Your task to perform on an android device: I am planning to plant a "Rosemary" plant in my garden, so on the PlantApp, help me look for gardening tips such as watering, seeding, and sunlight etc for rosemary plant.
Image 0: 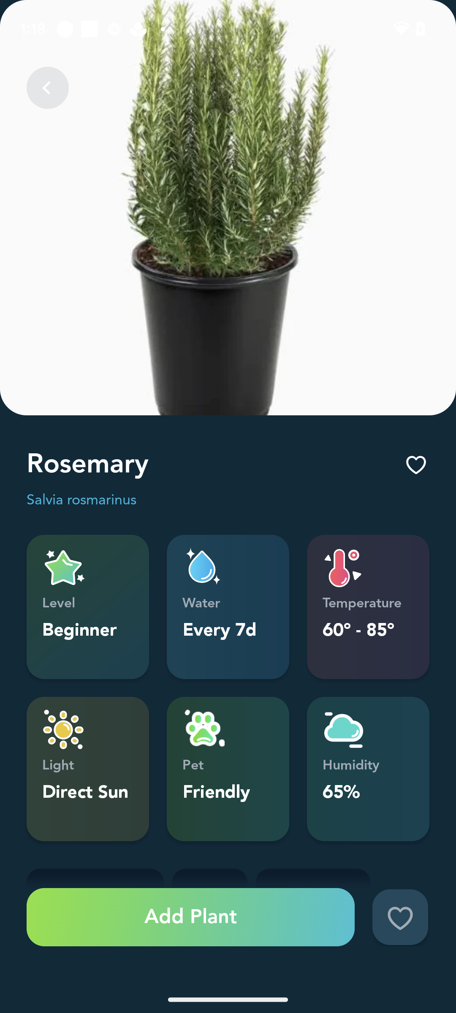
Scroll up
Step 0: scroll down
Image 1: 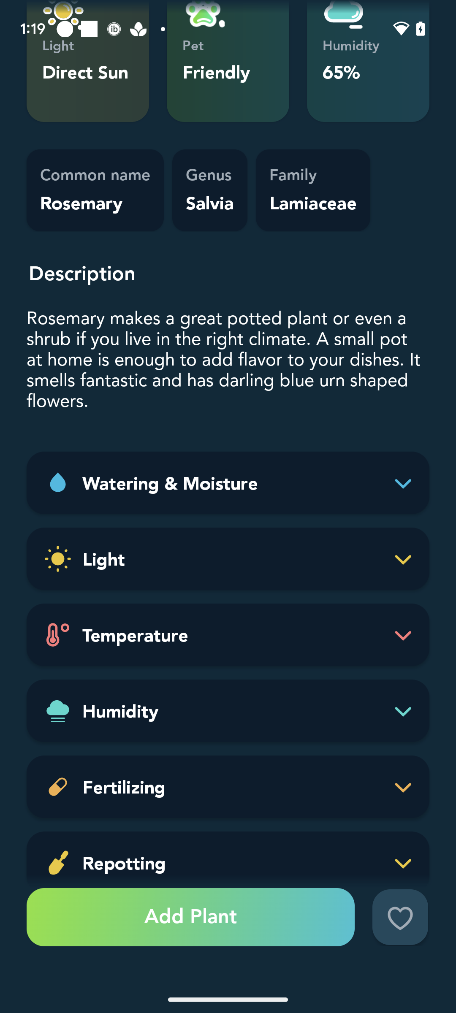
Click on the tab "Watering & moisture".
Step 1: click (232, 483)
Image 2: 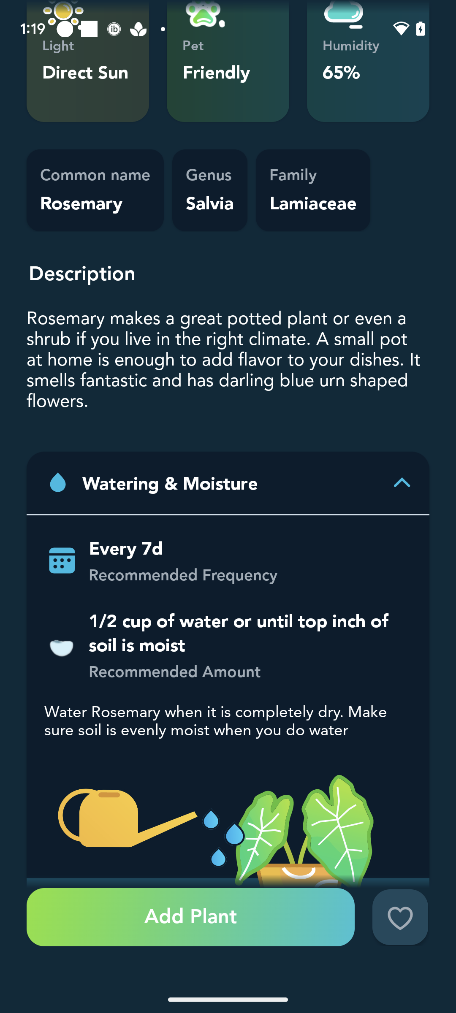
Scroll up
Step 2: scroll down
Image 3: 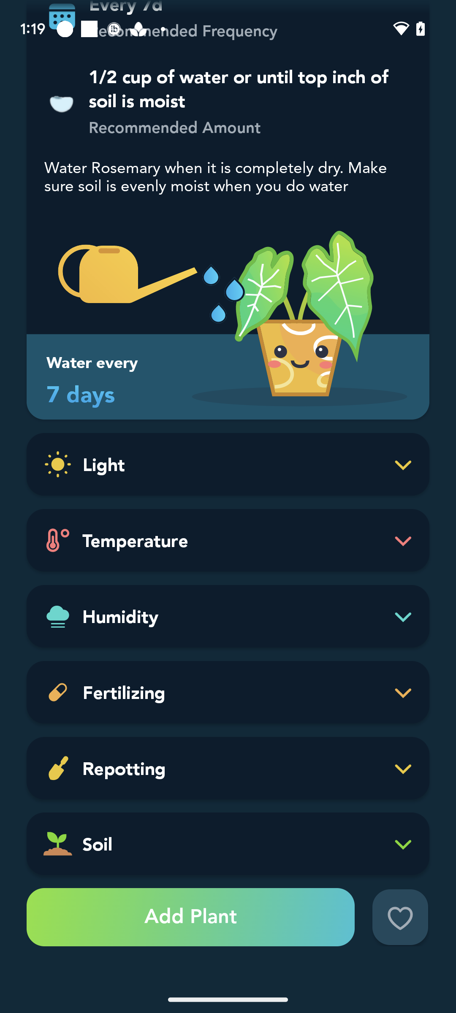
Click on the tab " Light".
Step 3: click (232, 464)
Image 4: 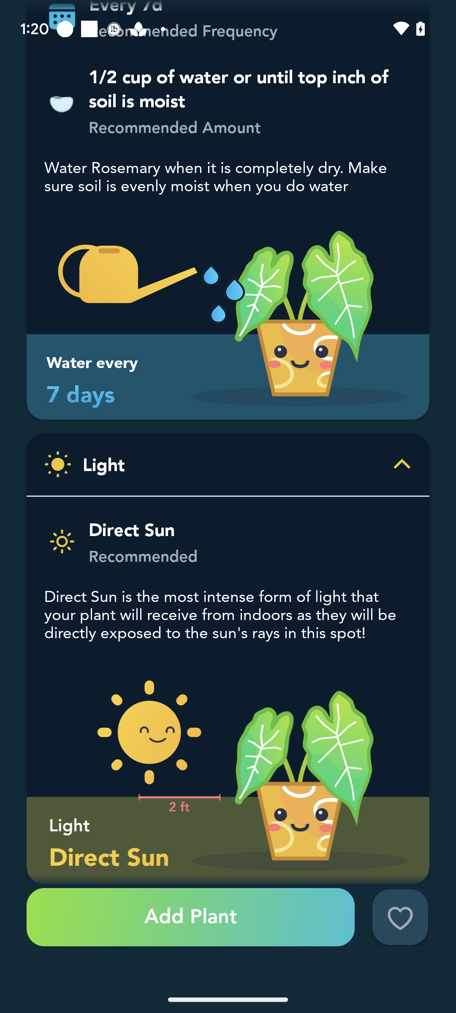
scroll up
Step 4: scroll down
Image 5: 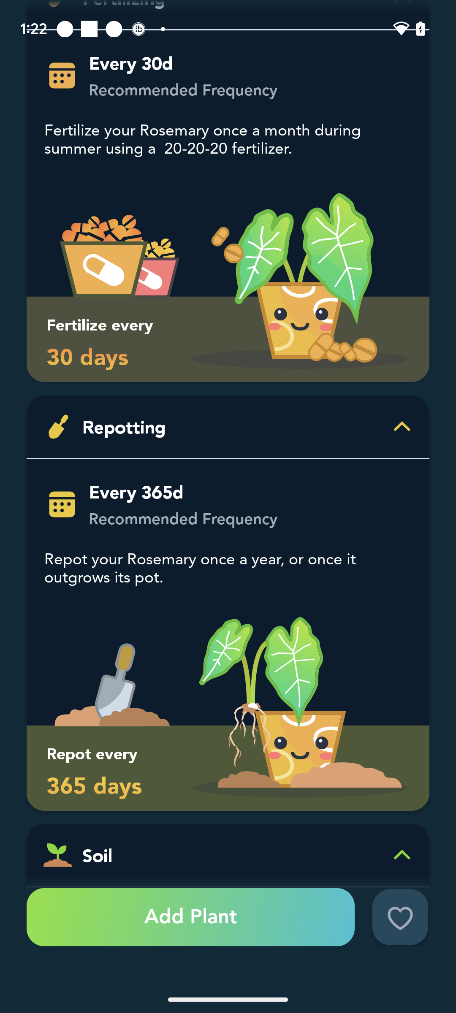
scroll up
Step 5: scroll down
Image 6: 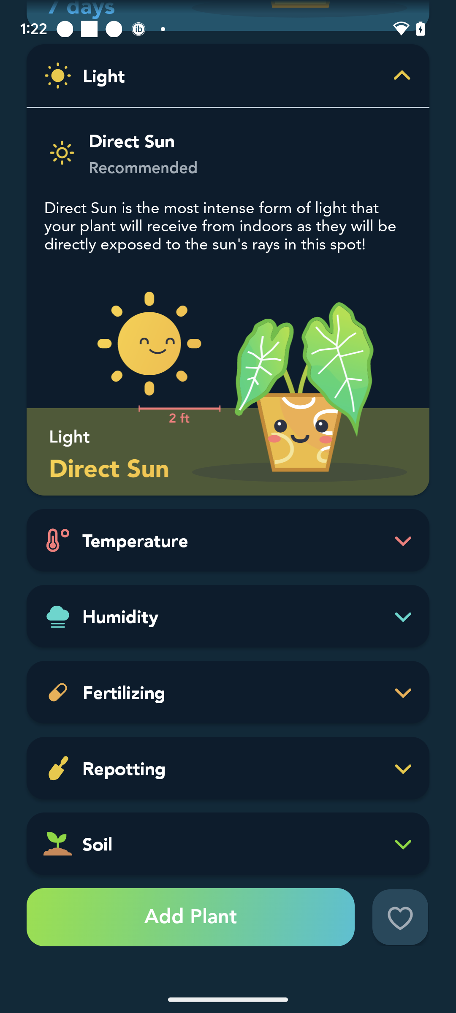
Click on the tab soil.
Step 6: click (399, 843)
Image 7: 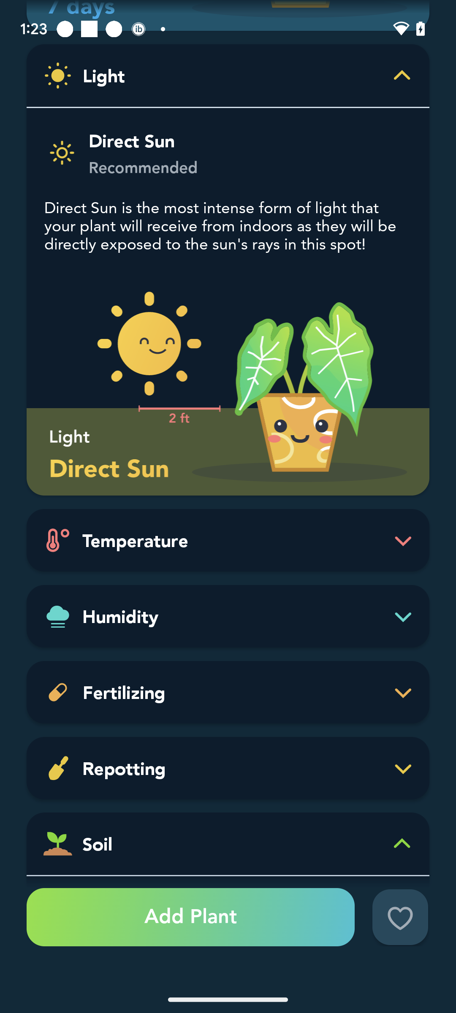
Scroll up
Step 7: scroll down